Your task to perform on an android device: I want to check the review of Nike mens Revolution 5 running shoes
Image 0: 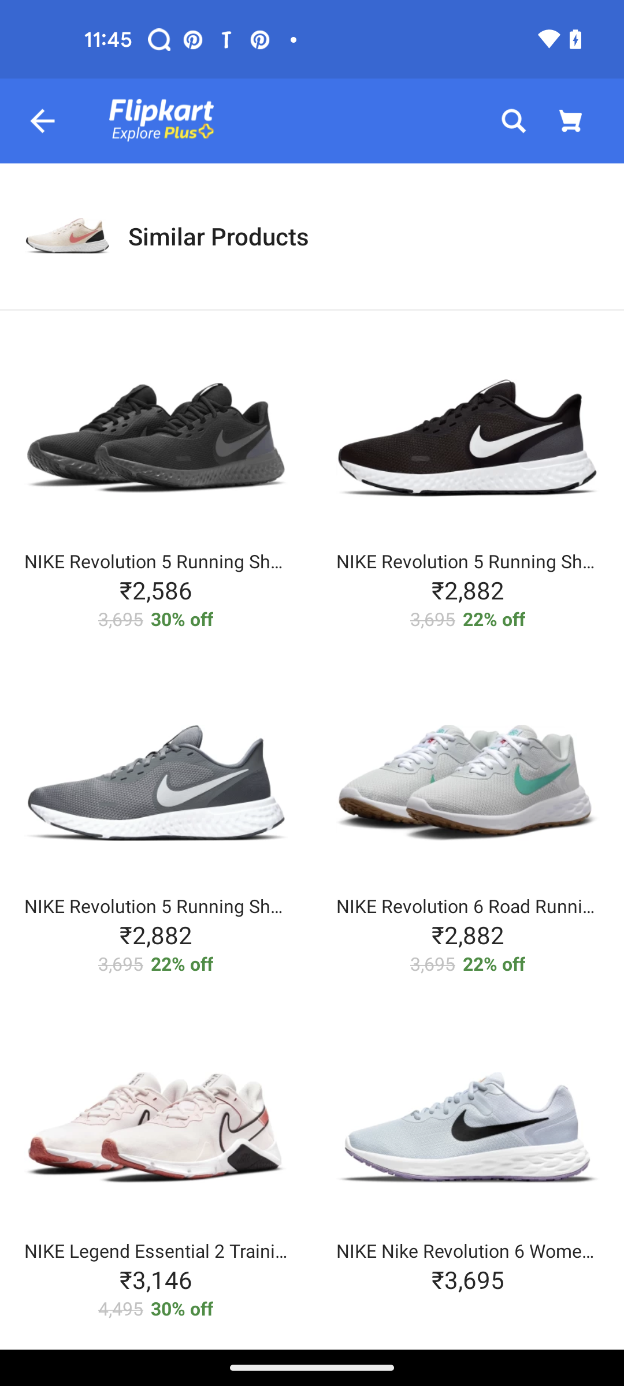
go back
Step 0: press back button
Image 1: 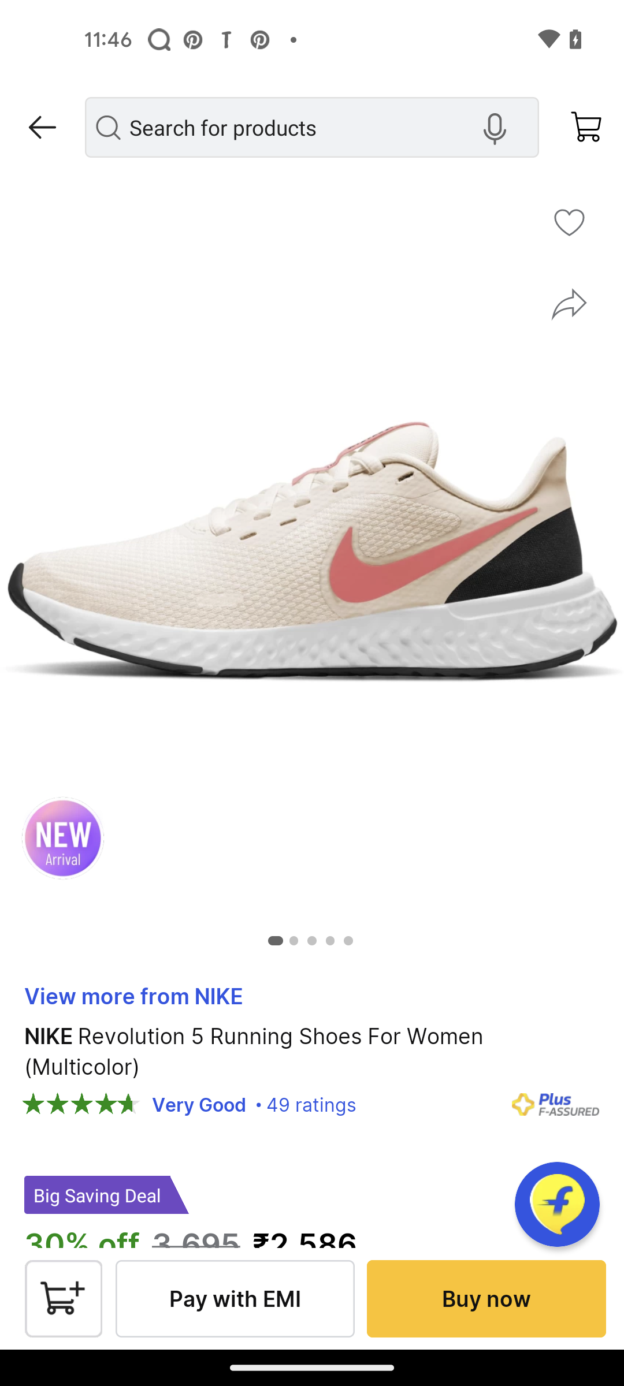
swipe up for reviews
Step 1: scroll down
Image 2: 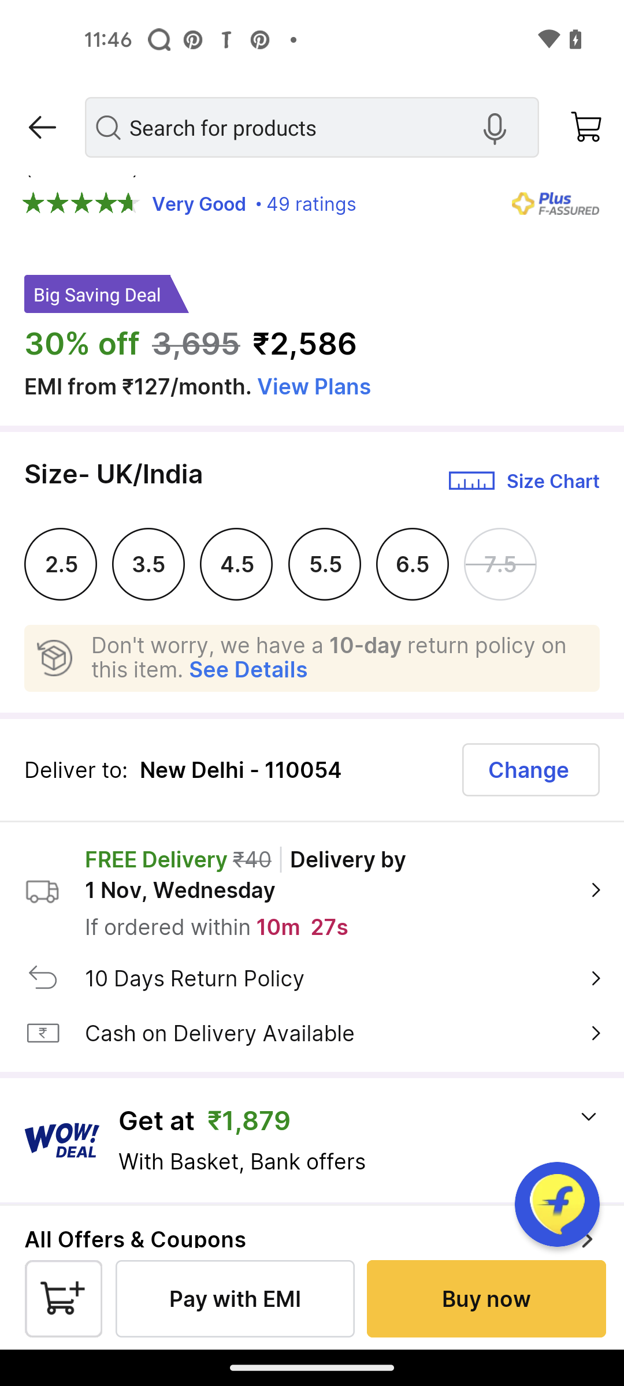
swipe up for reviews
Step 2: scroll down
Image 3: 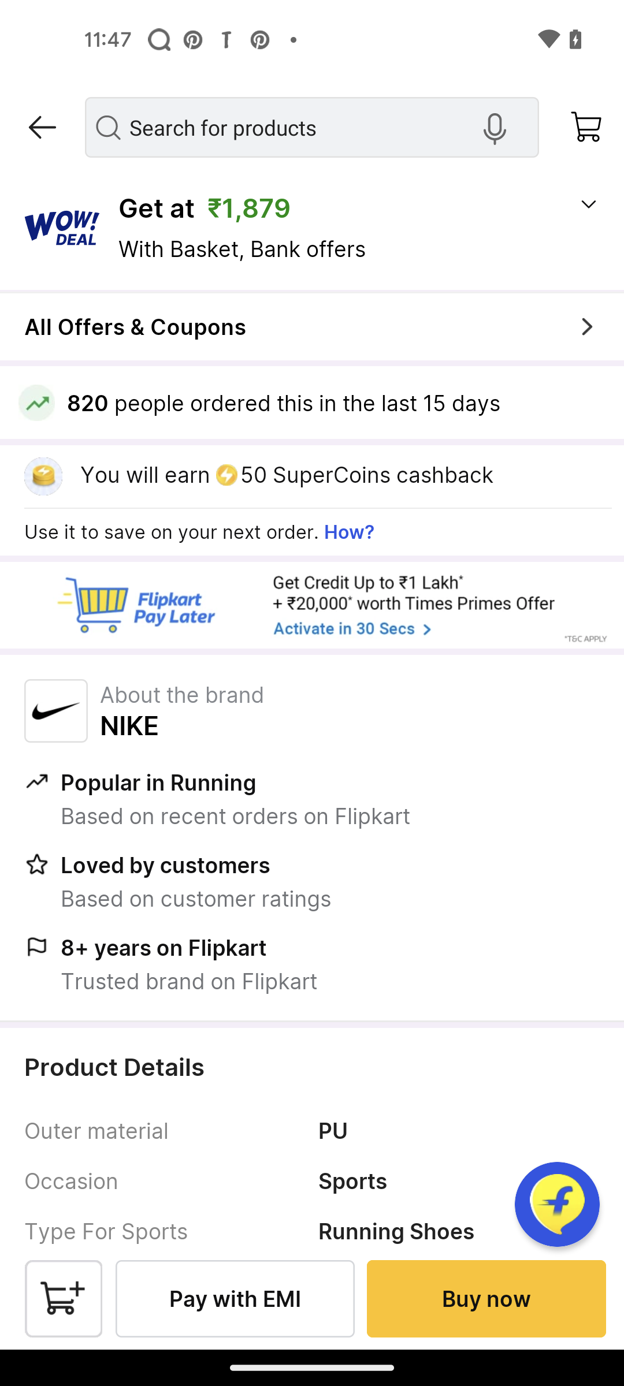
swipe up for reviews
Step 3: scroll down
Image 4: 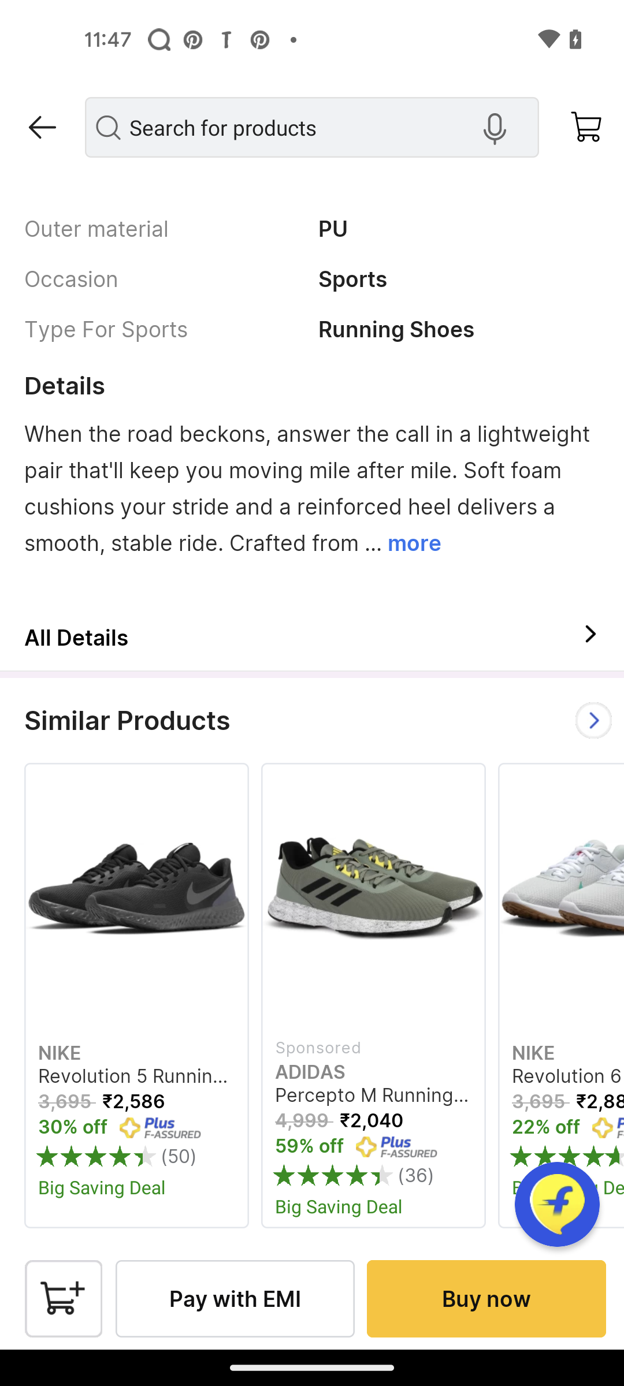
swipe up for reviews
Step 4: scroll down